Your task to perform on an android device: Find the K Swiss men's tennis shoes in size 8 on the flipkart app.
Image 0: 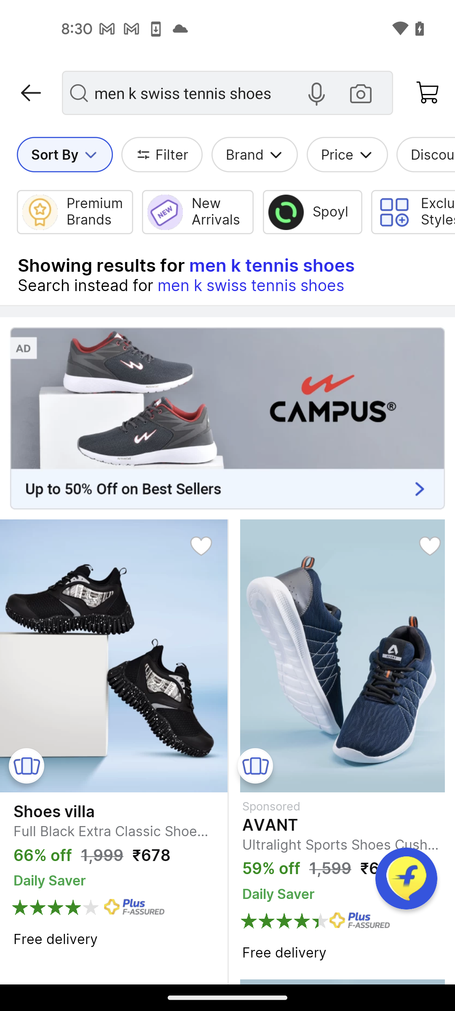
Tap on the filter option
Step 0: click (172, 155)
Image 1: 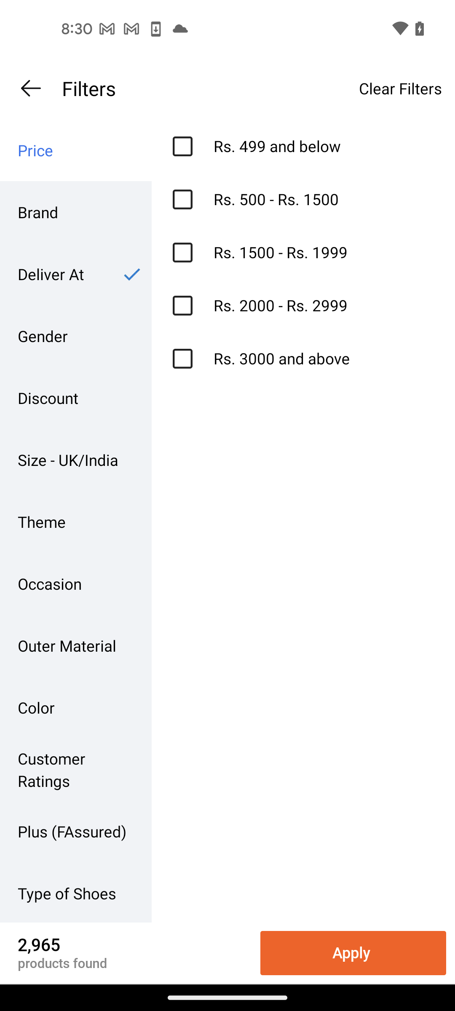
Tap on the size option
Step 1: click (75, 460)
Image 2: 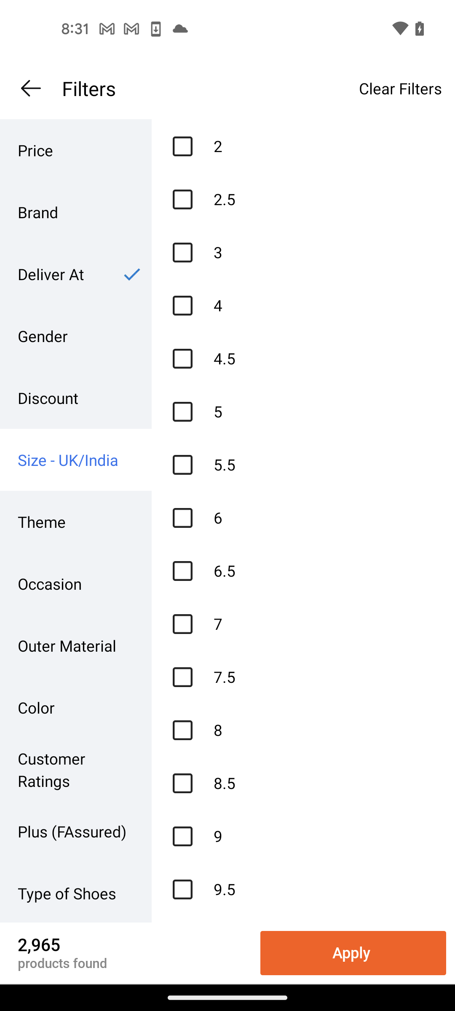
Select the size to 8
Step 2: click (182, 730)
Image 3: 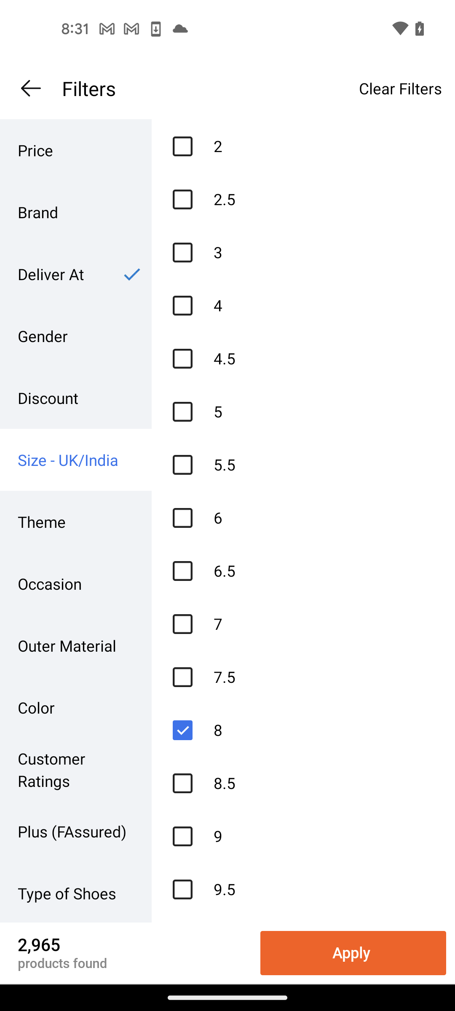
Tap on the apply button
Step 3: click (353, 953)